Your task to perform on an android device: I want to add wipe entrance effects animation to the slide in the Microsoft PowerPoint app.
Image 0: 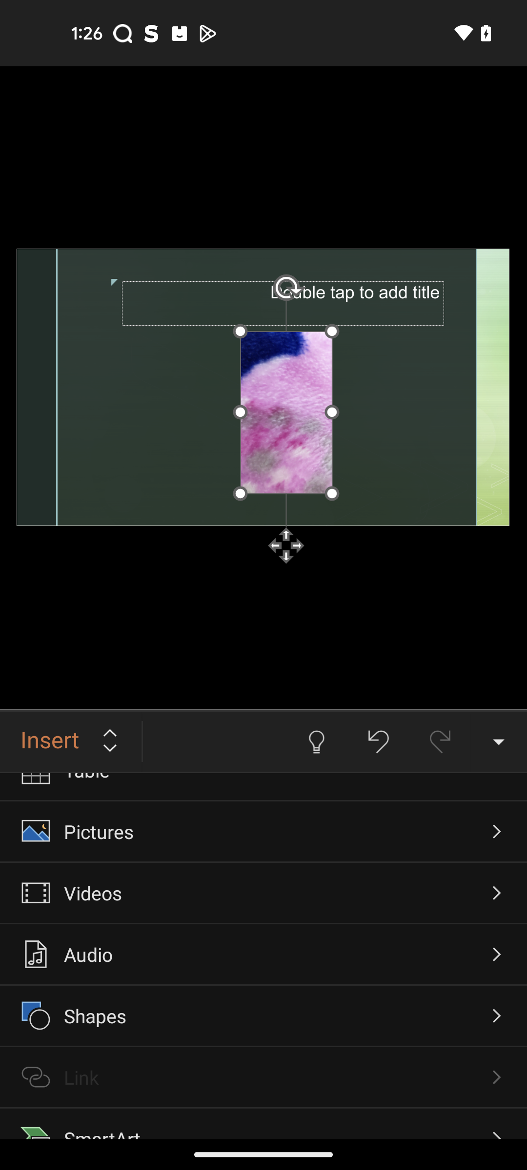
Click on the Insert 
Step 0: click (70, 741)
Image 1: 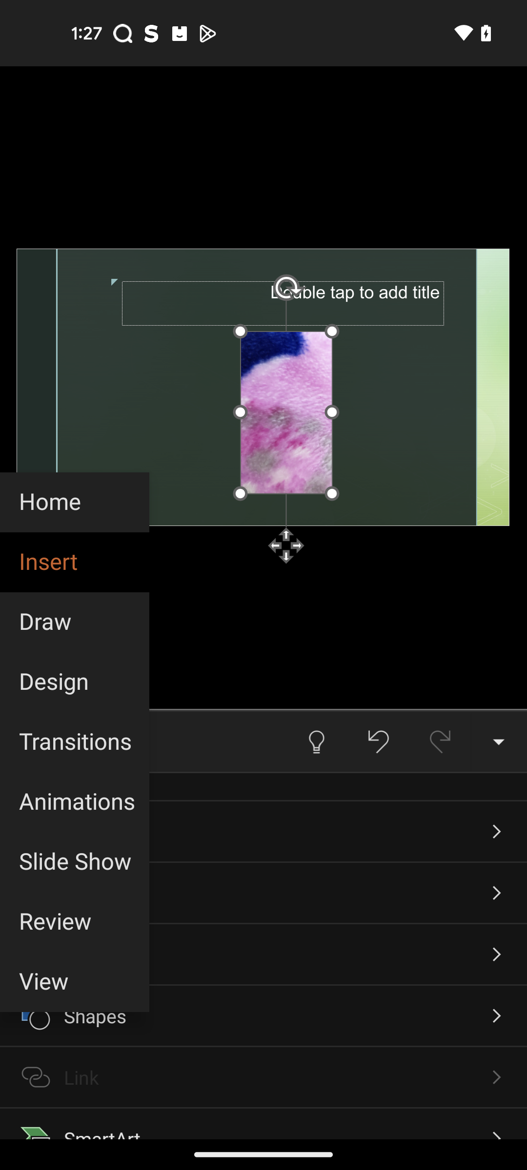
Click on the Animations
Step 1: click (74, 802)
Image 2: 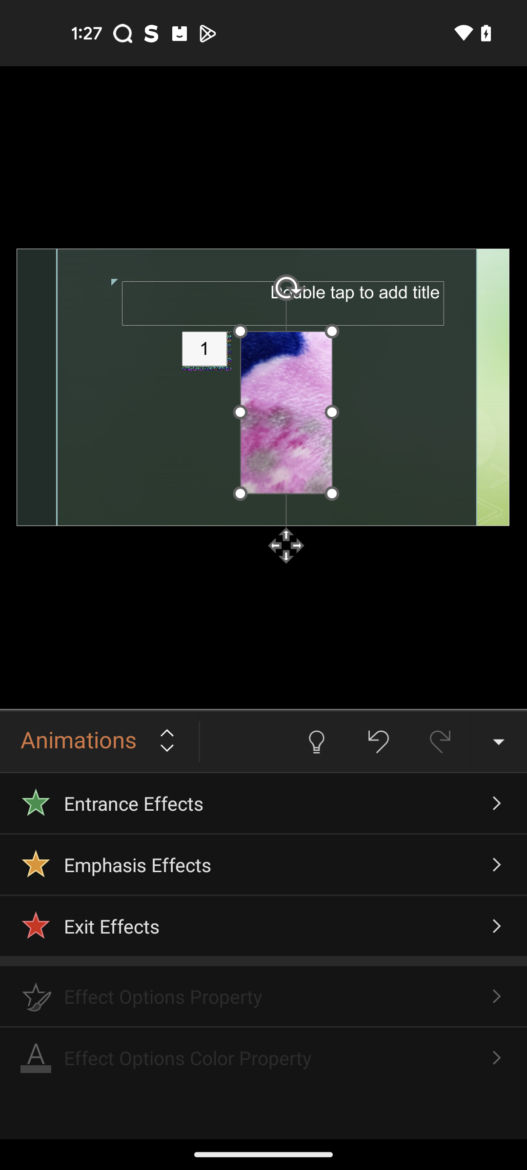
Click on the Entrance effects option
Step 2: click (263, 803)
Image 3: 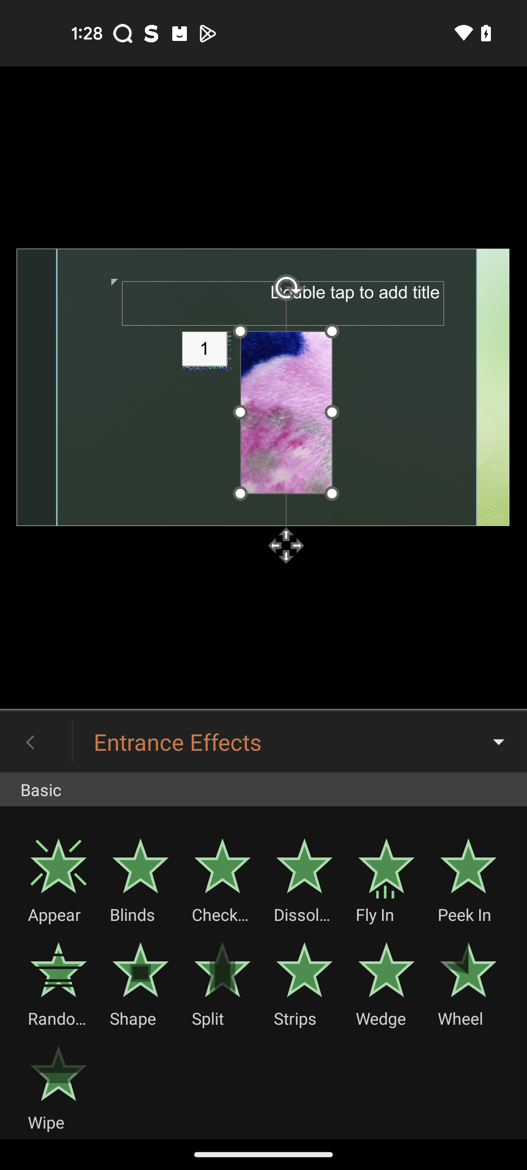
Click on the Wipe 
Step 3: click (59, 1086)